Your task to perform on an android device: I travel with Aer Lingus Airlines regularly and like their service, so look up the flight details in the booking.com app and sort by the cheapest direct flights.
Image 0: 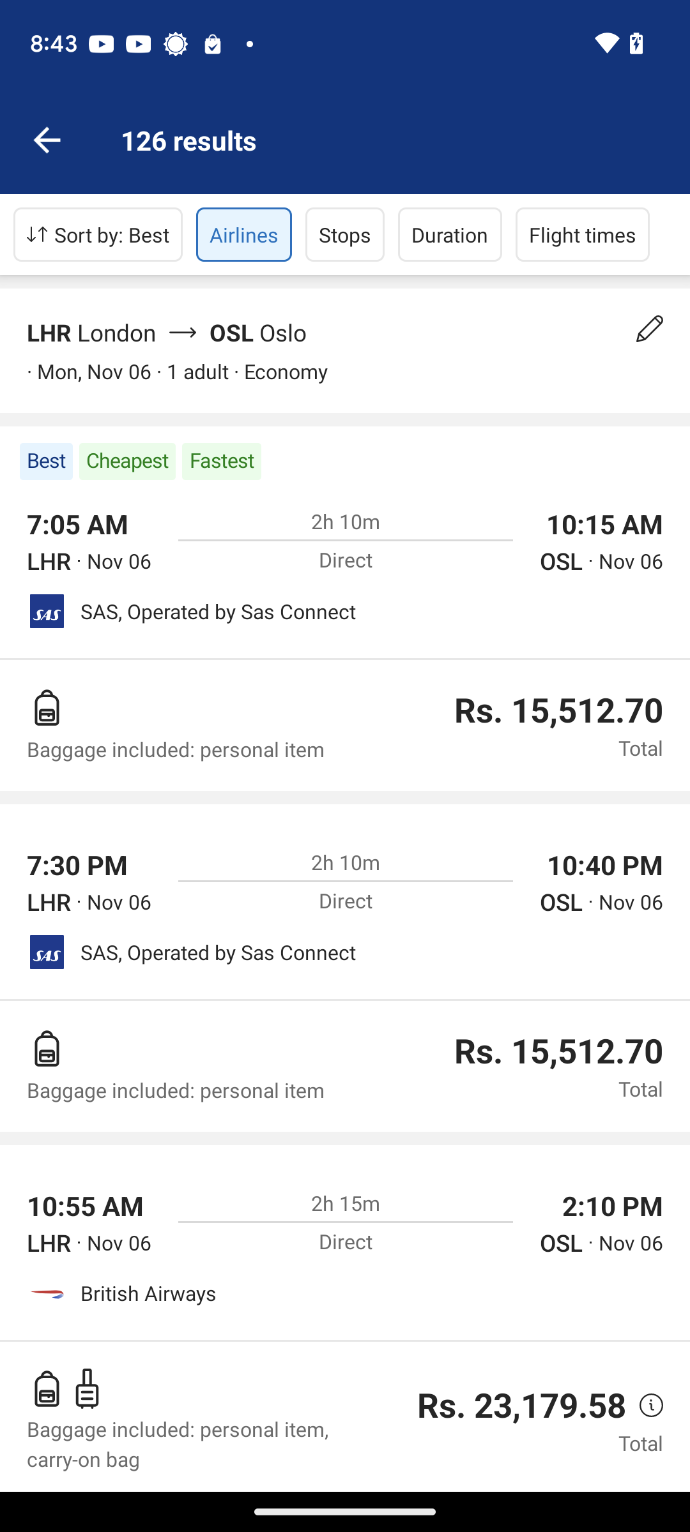
Click on the airlines option at the top of the screen
Step 0: click (244, 234)
Image 1: 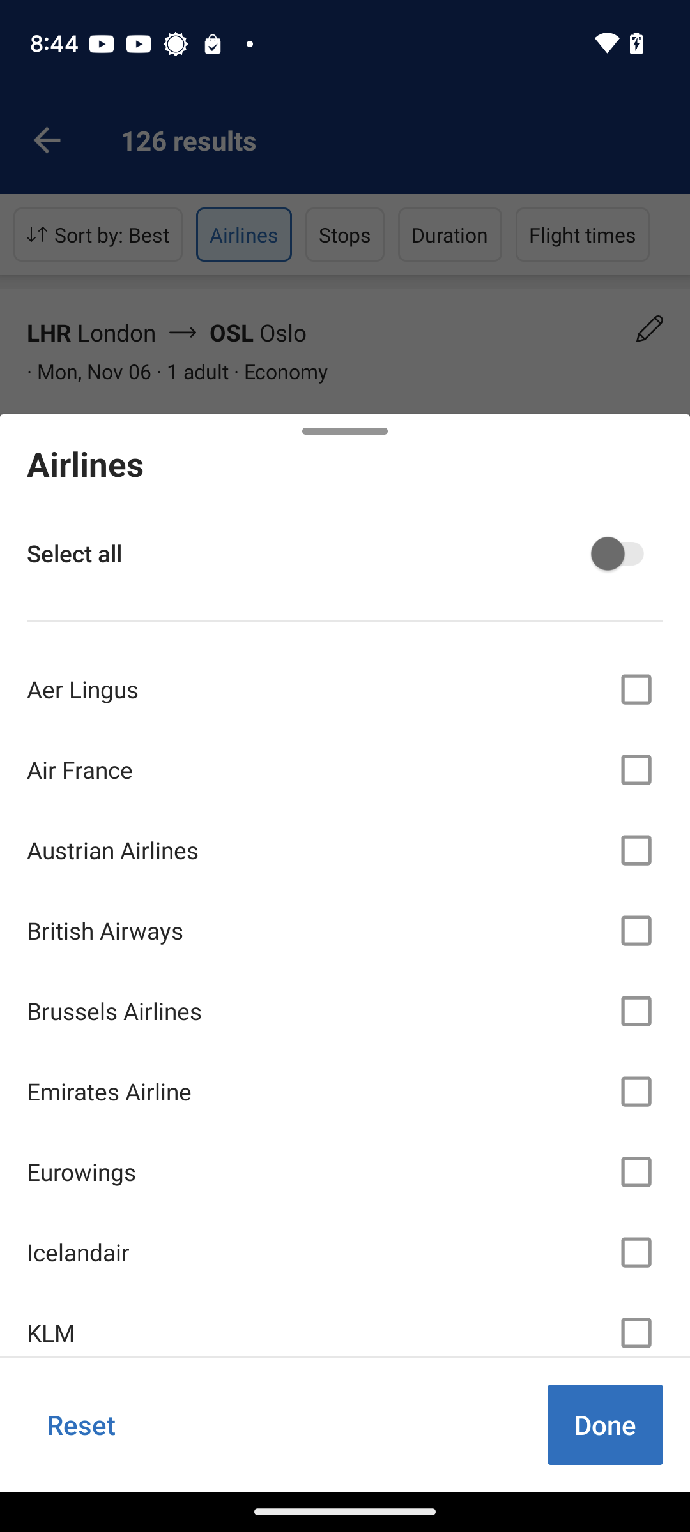
Click on Aer Lingus option
Step 1: click (636, 689)
Image 2: 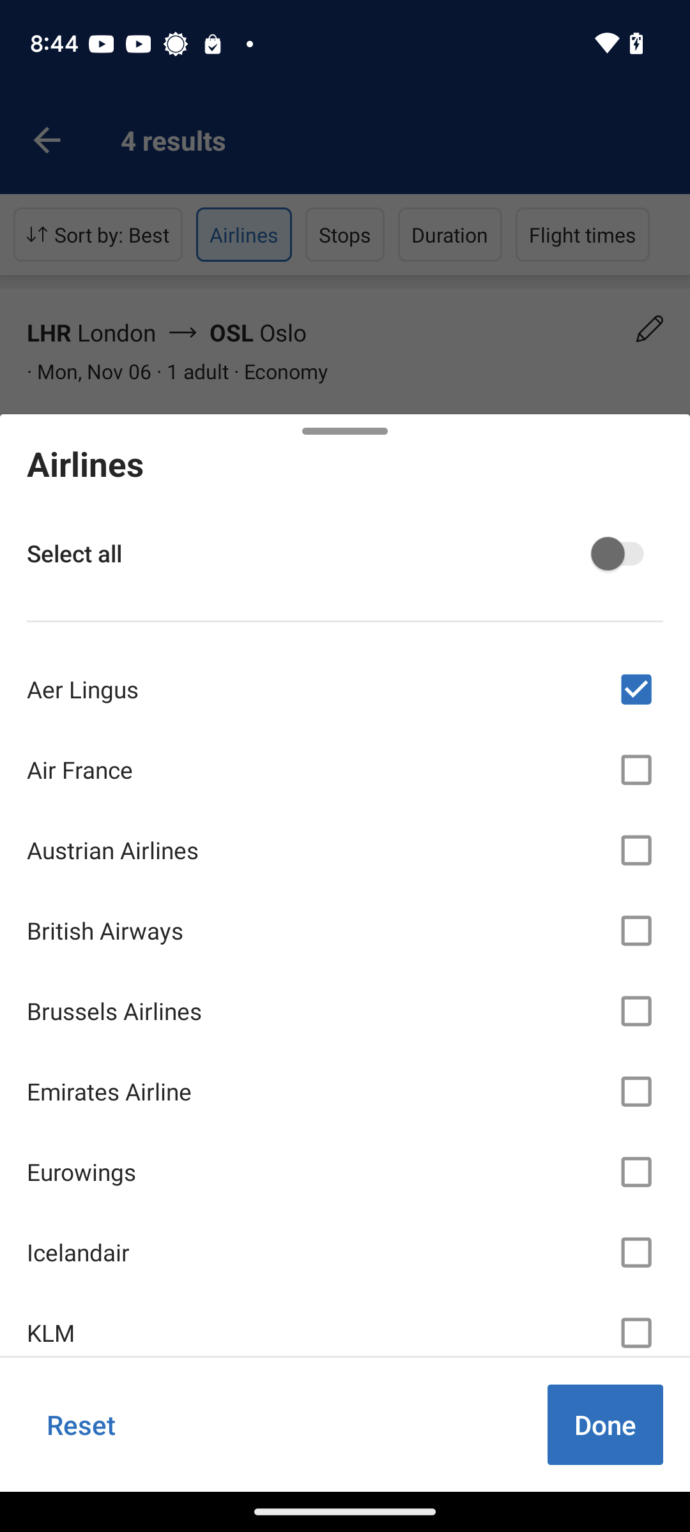
Click on done option
Step 2: click (605, 1425)
Image 3: 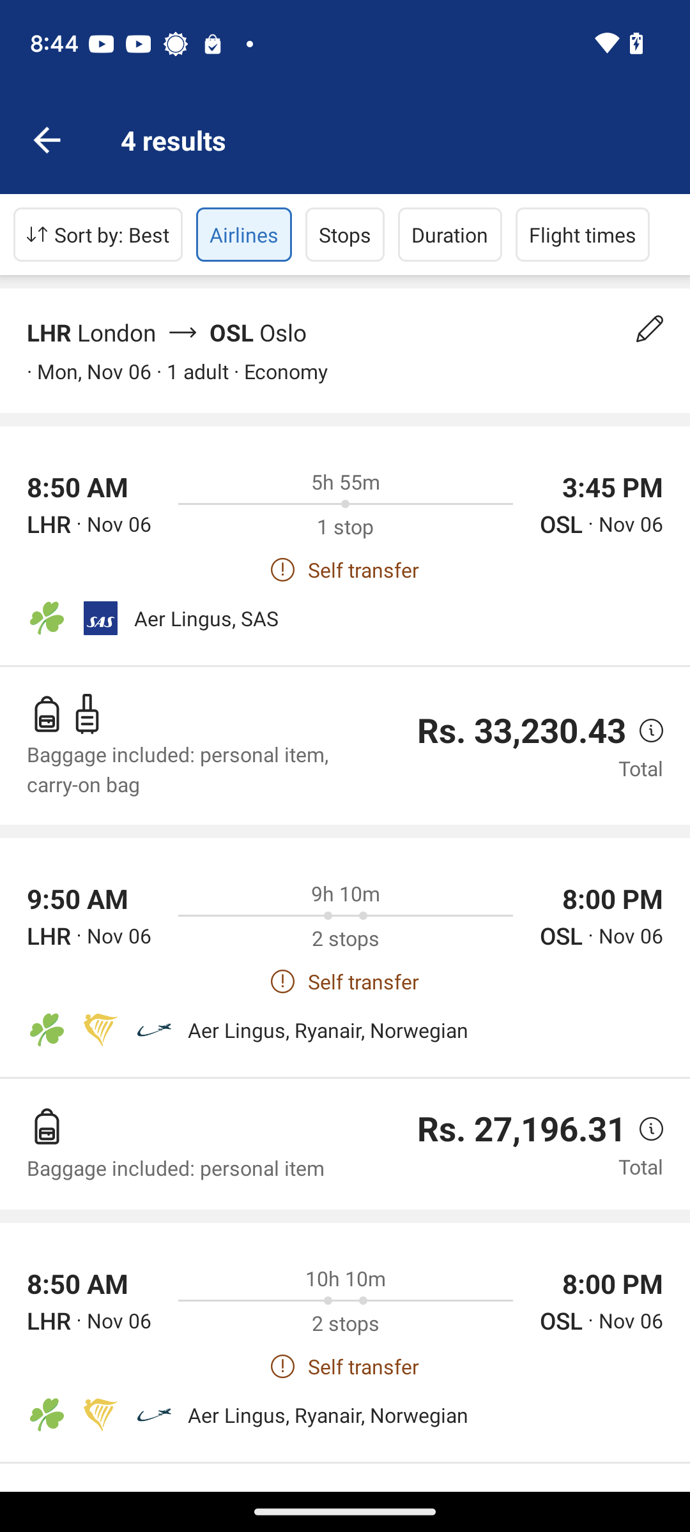
Click on sort by option at the top left of the screen
Step 3: click (98, 234)
Image 4: 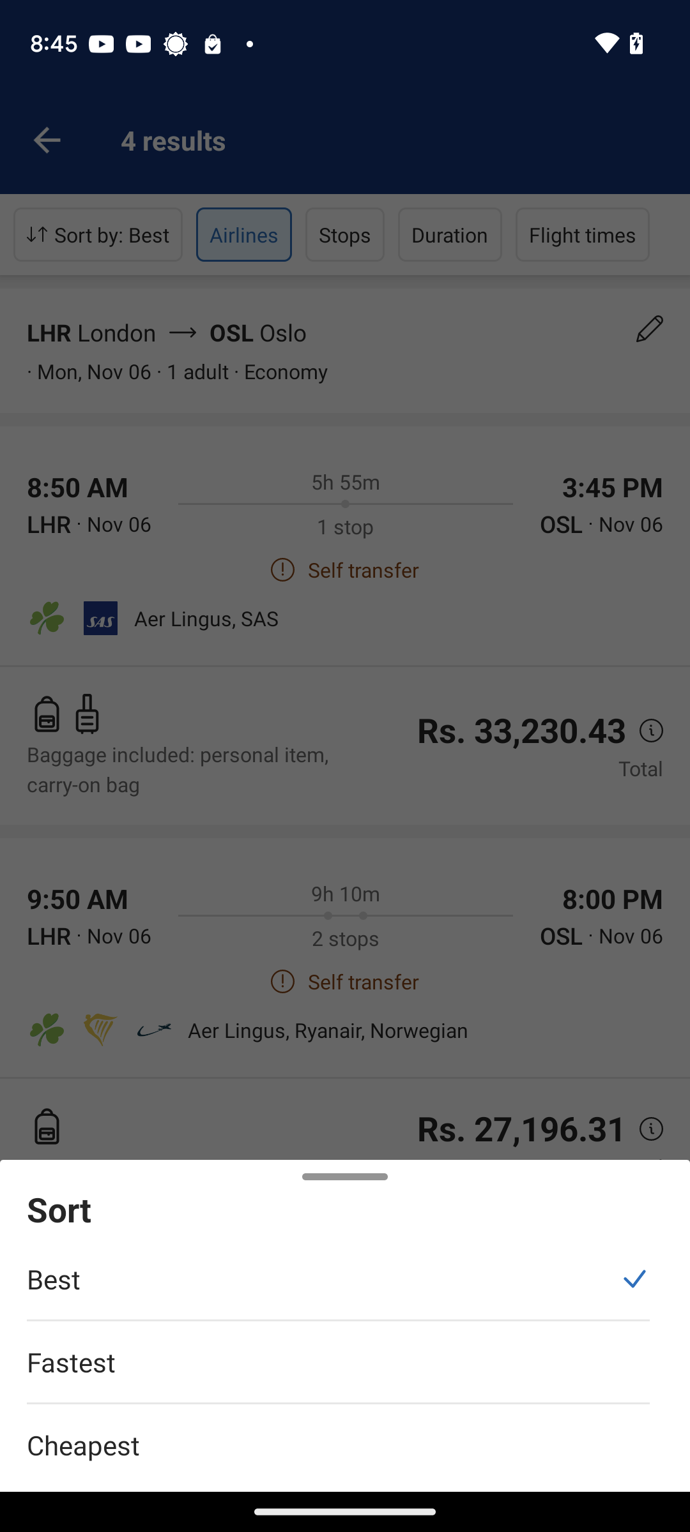
Select the cheapest option
Step 4: click (338, 1445)